Your task to perform on an android device: I would like to view the travel information and nearby attractions for the Queens Park Premier London Hyde Park hotel.
Image 0: 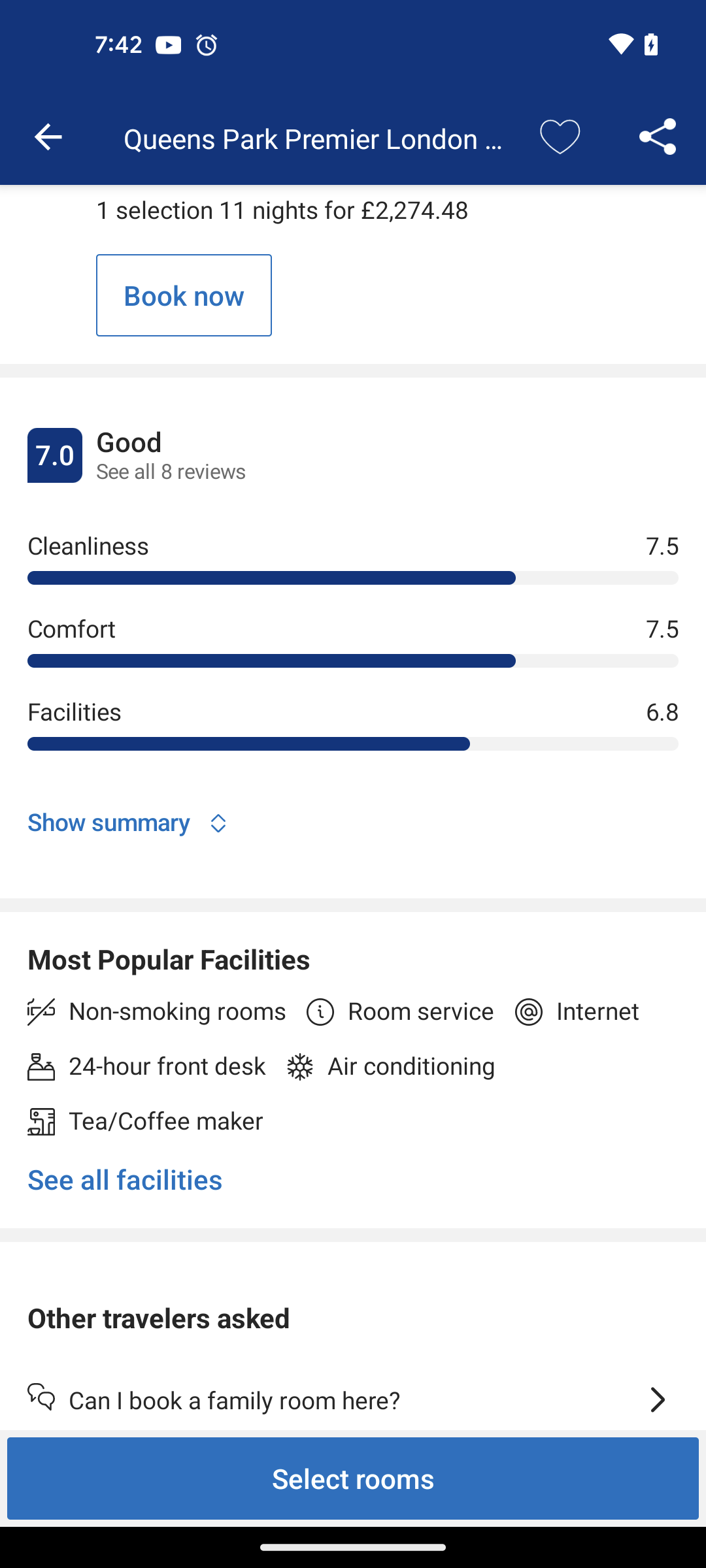
Swipe up to view the transport information
Step 0: scroll down
Image 1: 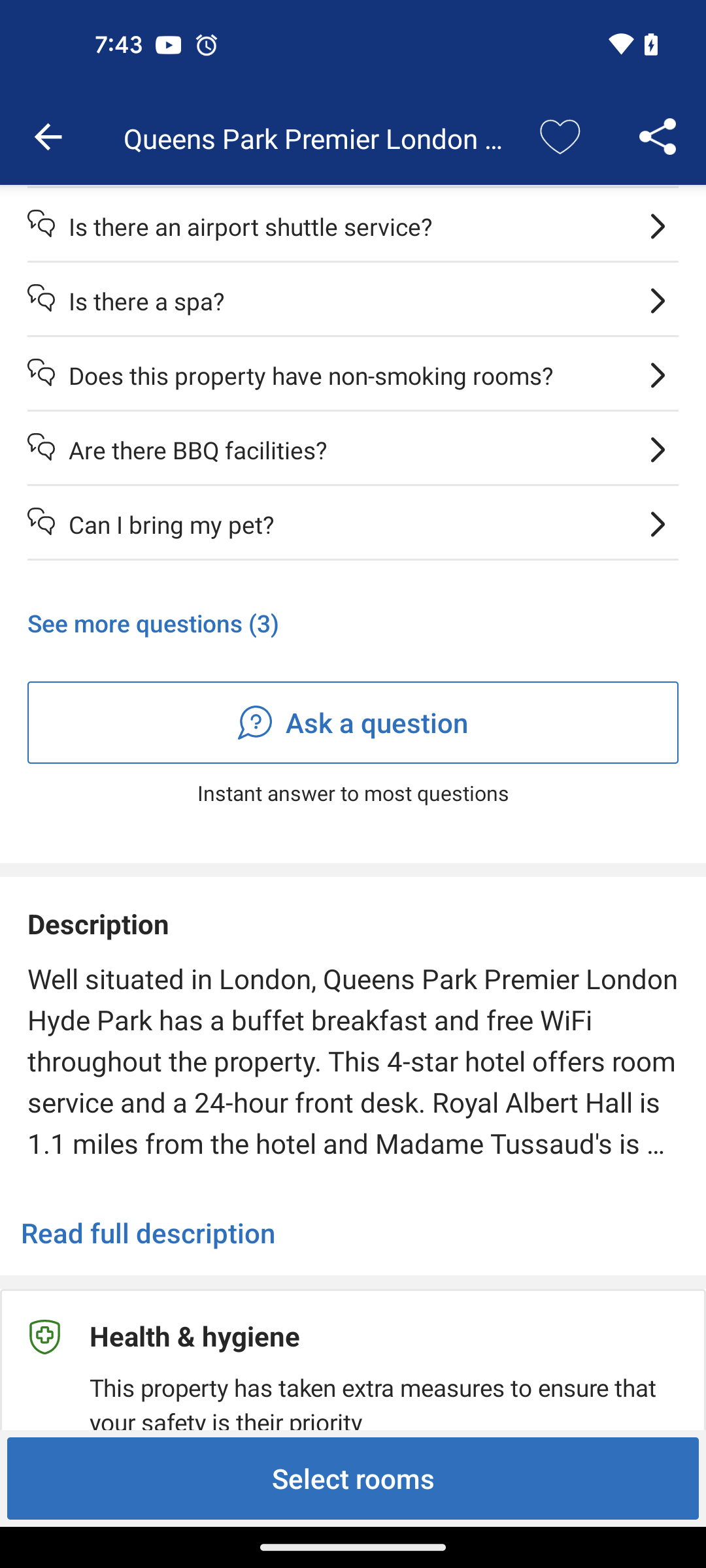
Swipe up to view the transport information
Step 1: scroll down
Image 2: 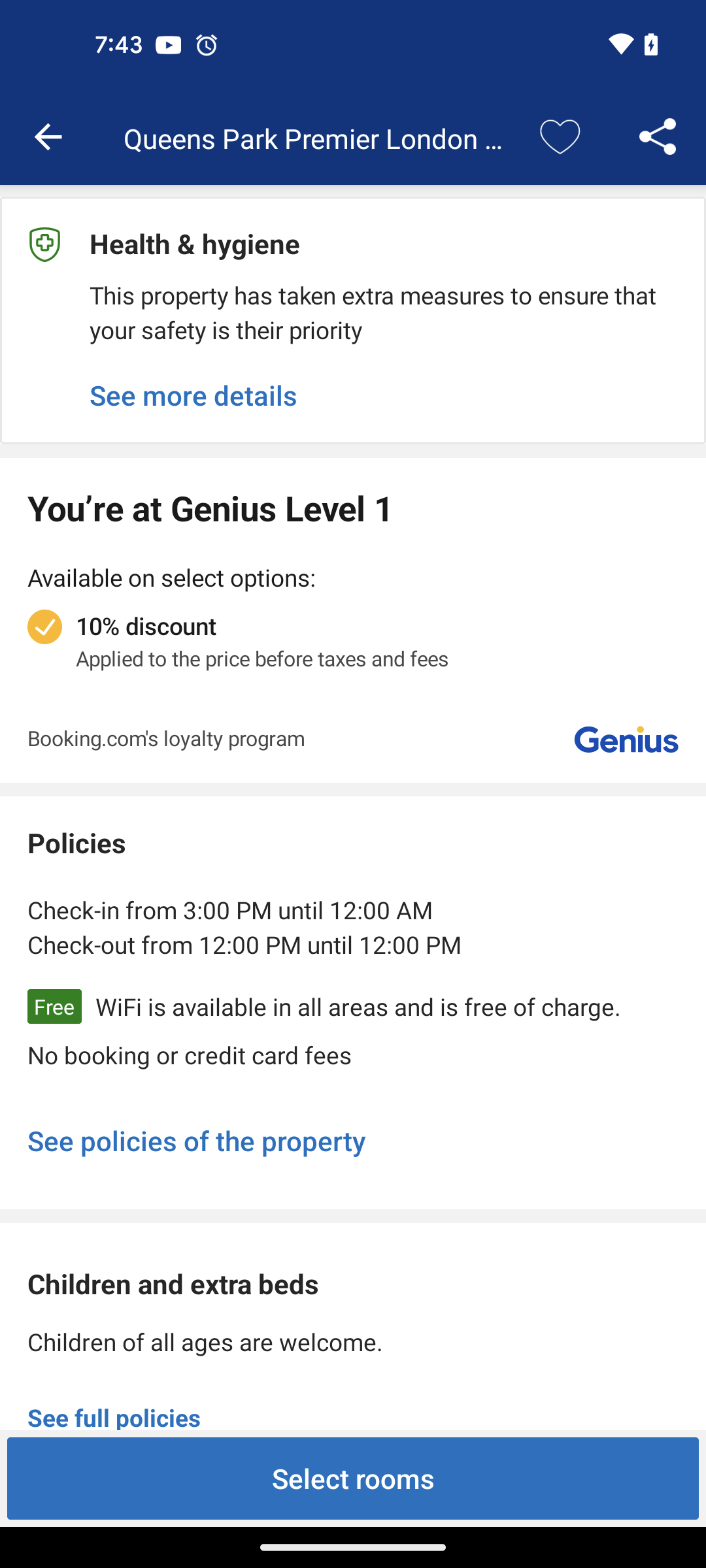
Swipe up to view the transport information
Step 2: scroll down